Your task to perform on an android device: View the details of the Bus/tram leaving before 11:15 AM in the trainline app
Image 0: 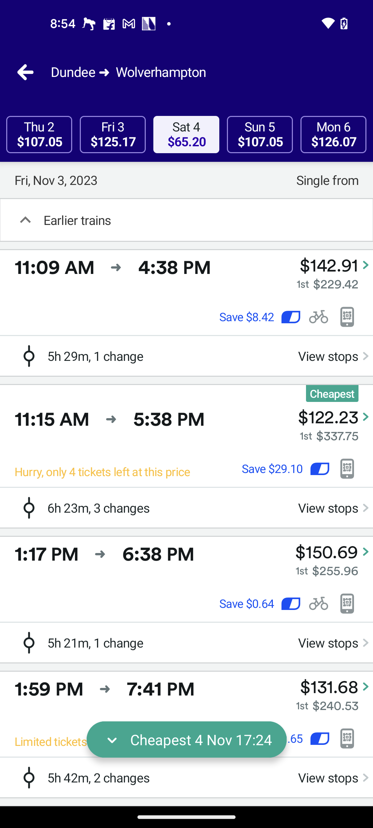
Click on the train departing at 11:09 AM
Step 0: click (118, 282)
Image 1: 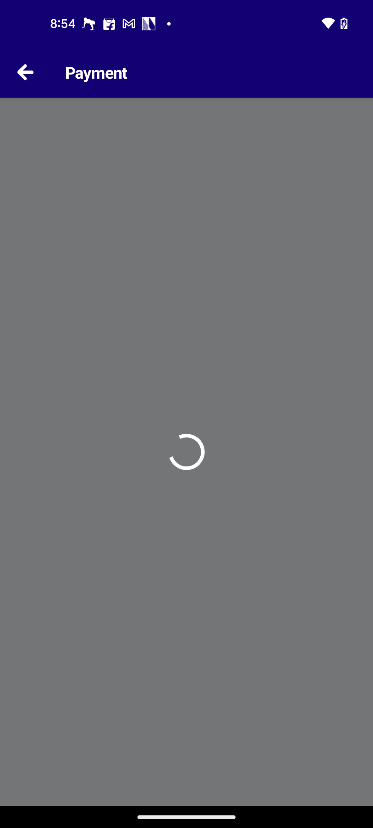
Click on the train departing at 11:09 AM
Step 1: wait
Image 2: 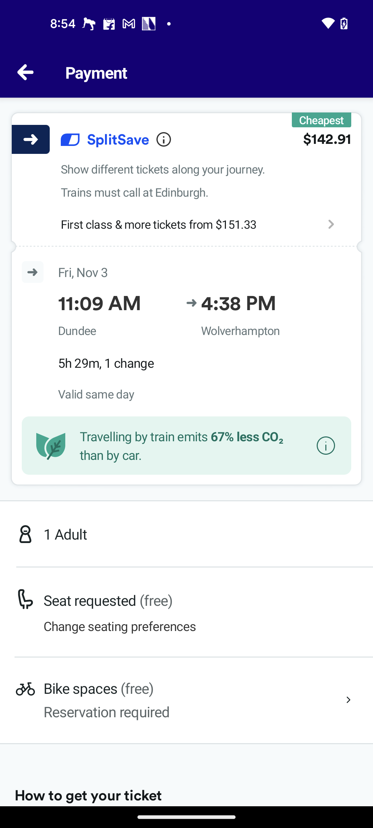
Swipe up to view the details
Step 2: scroll down
Image 3: 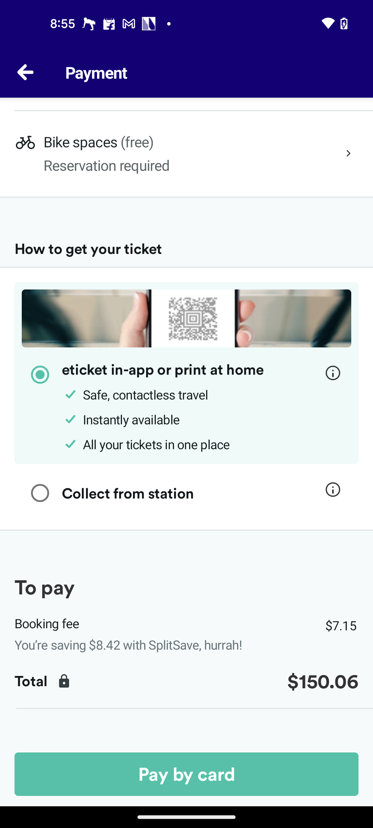
Swipe up to view the details
Step 3: scroll down